Your task to perform on an android device: In the Pepper app, get step-by-step instructions on the recipe.
Image 1: 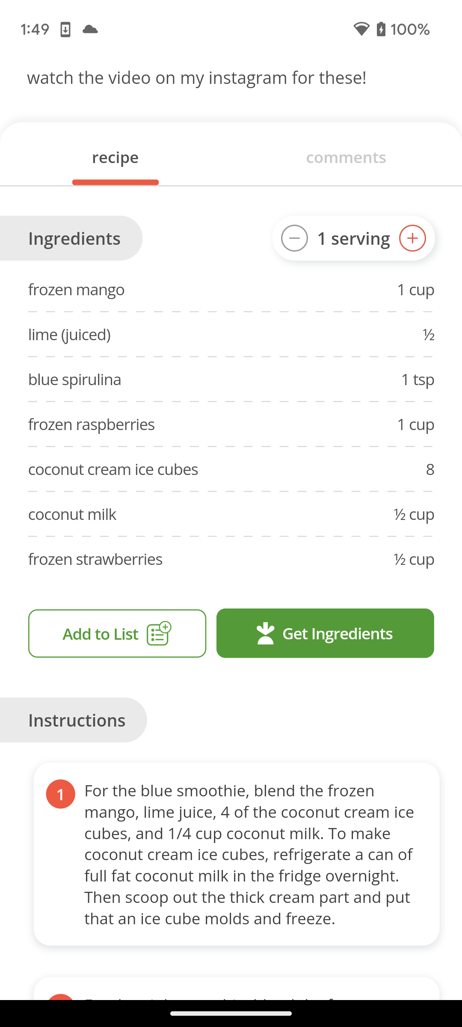
Scroll up on the screen.
Step 1: scroll down